Your task to perform on an android device: I like the first product from the list and would like to add it to my wishlist.
Image 1: 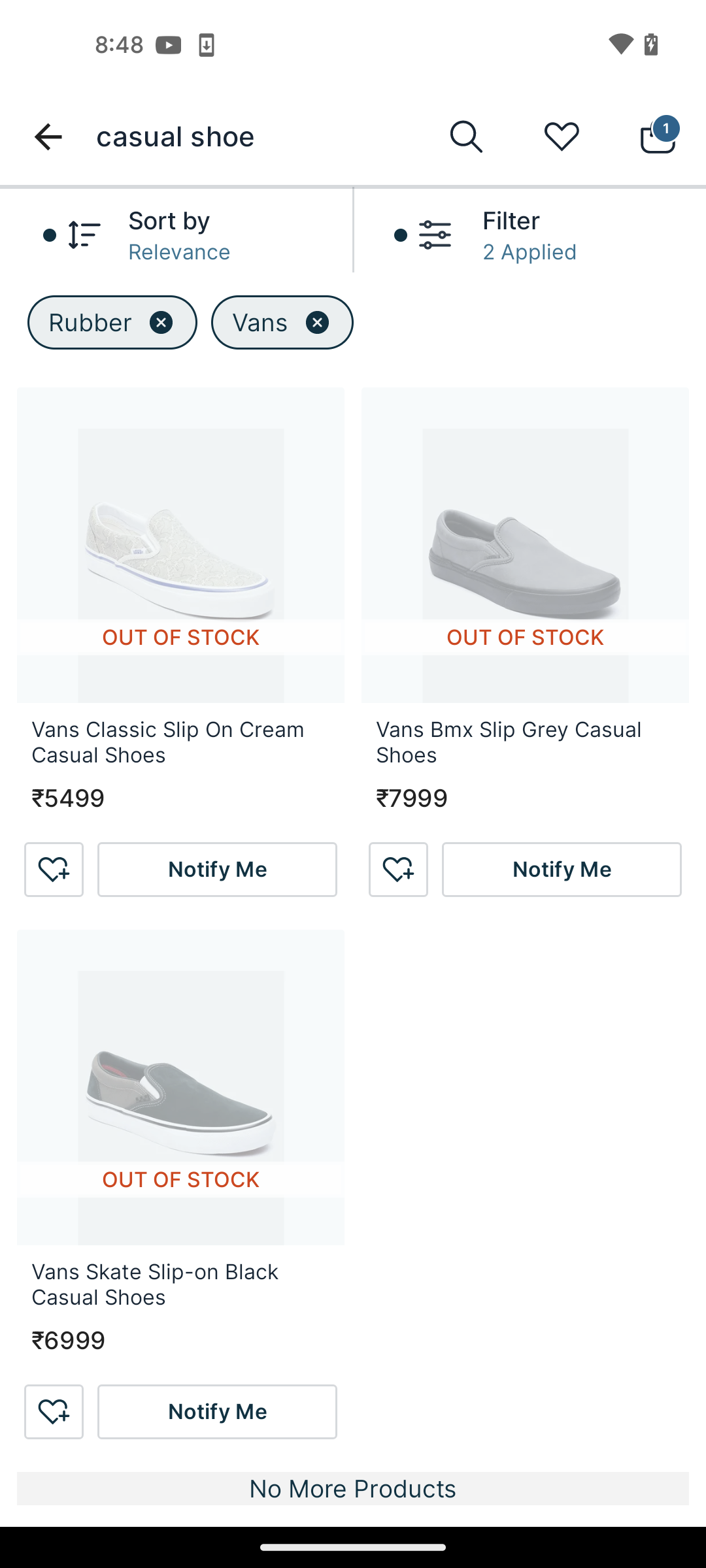
click to open the first product
Step 1: click (255, 520)
Image 2: 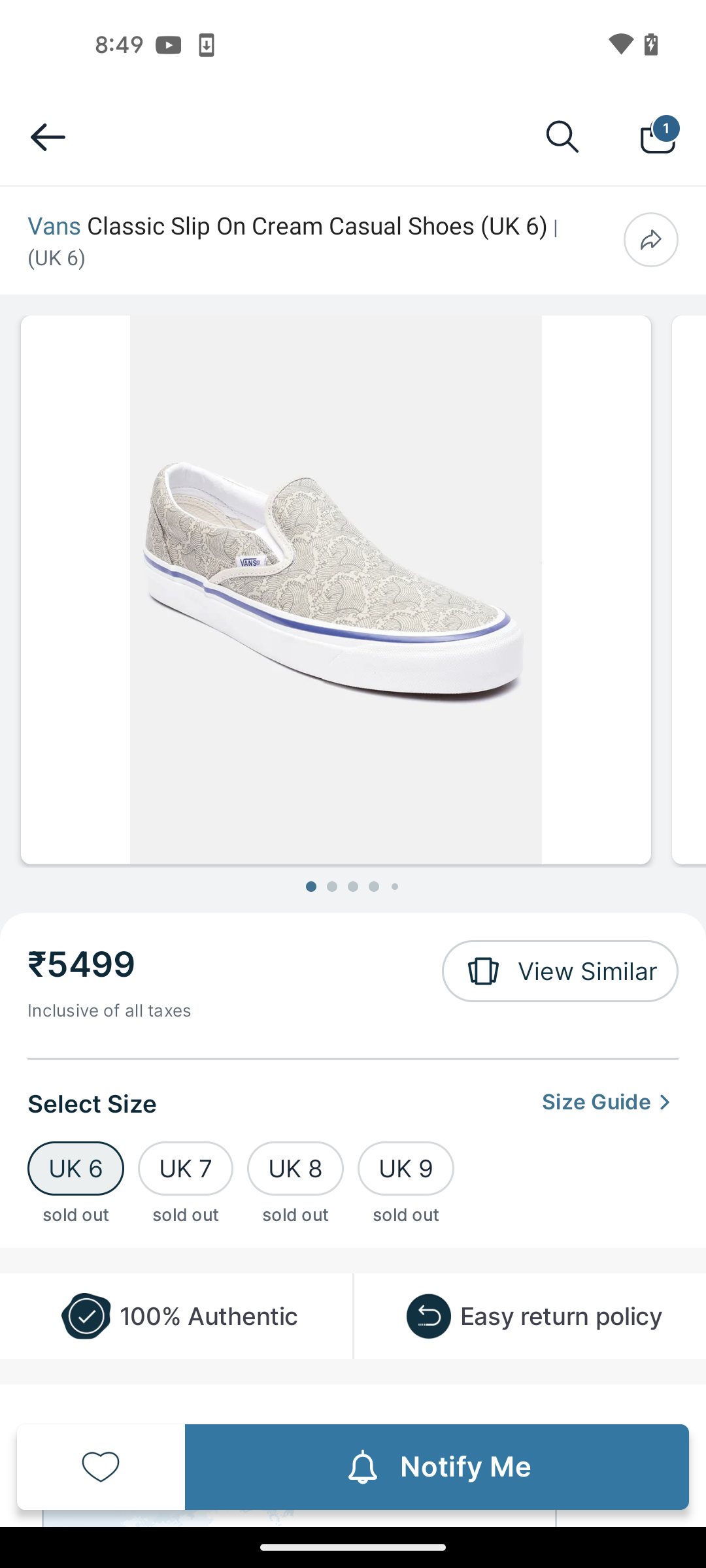
click on the heart icon to add this product in favorite
Step 2: click (100, 1467)